Your task to perform on an android device: Share the Lunch walk progress to dbwscratch.test.id3@gmail.com. via Gmail
Image 0: 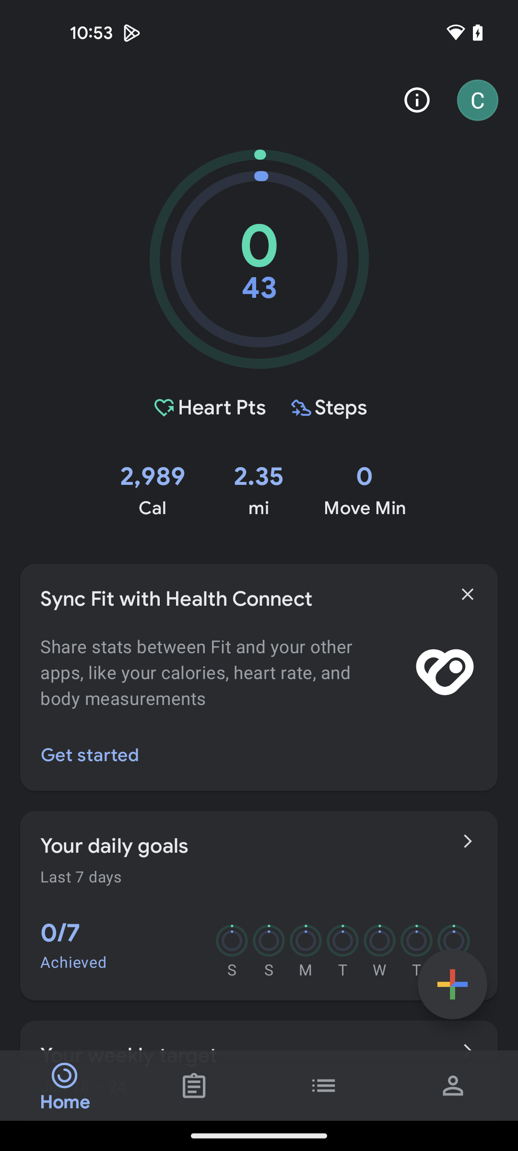
Click on Journal tab
Step 0: click (194, 1085)
Image 1: 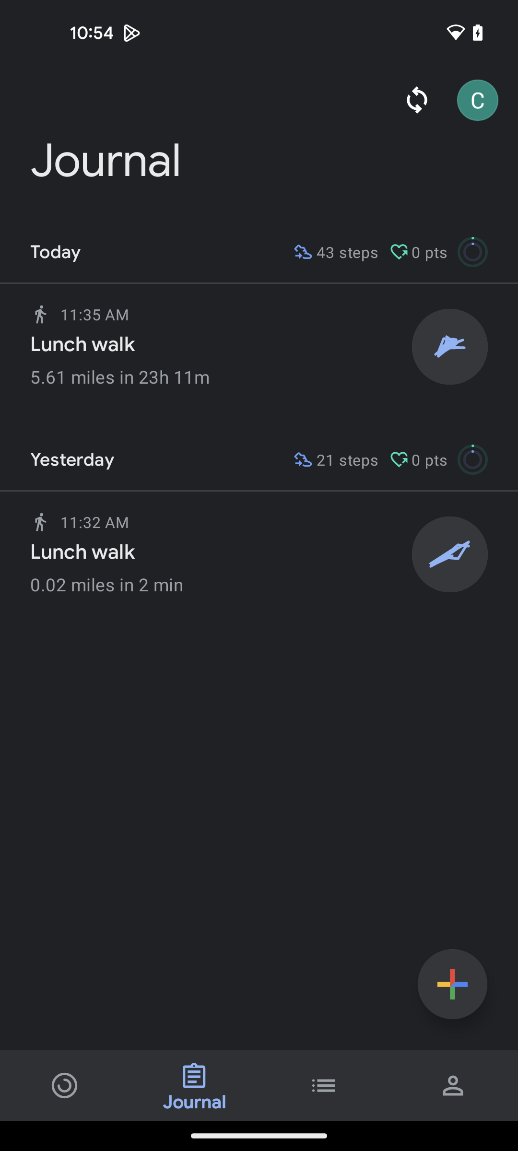
Click on First lunch walk
Step 1: click (221, 344)
Image 2: 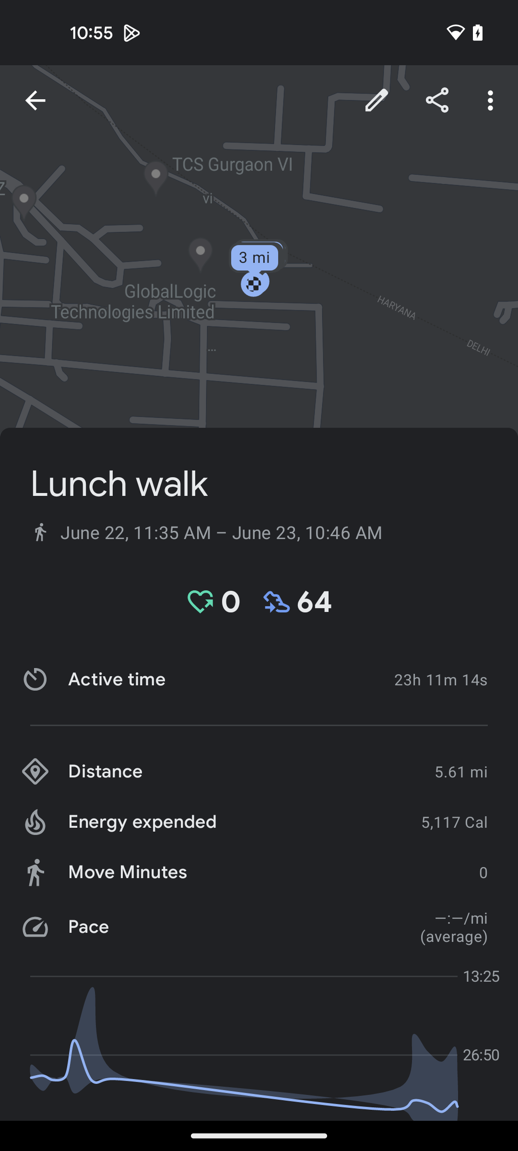
Click on Share icon at the top right side
Step 2: click (437, 100)
Image 3: 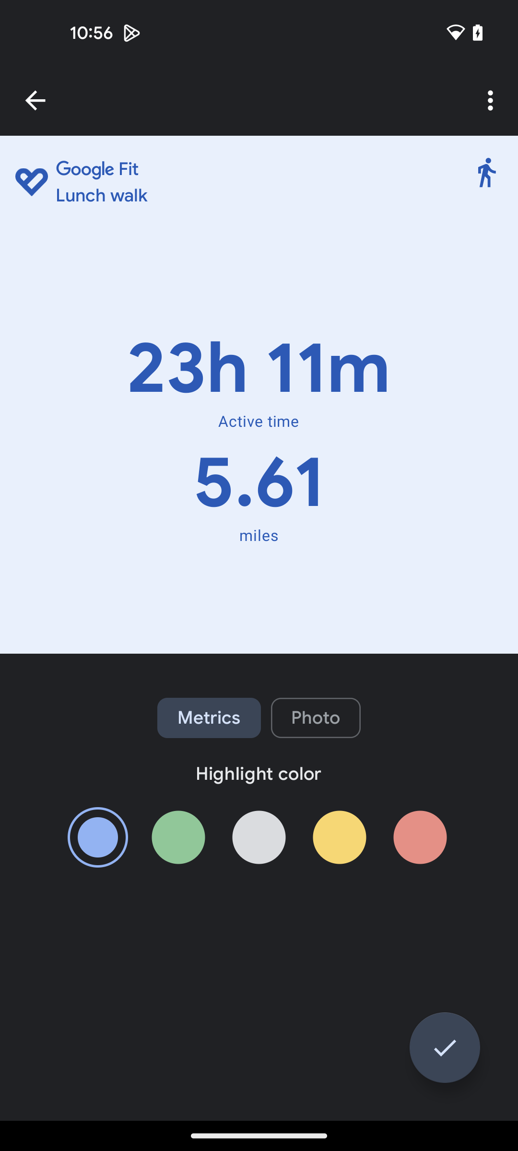
Click on Tick icon at the bottom right corner
Step 3: click (445, 1047)
Image 4: 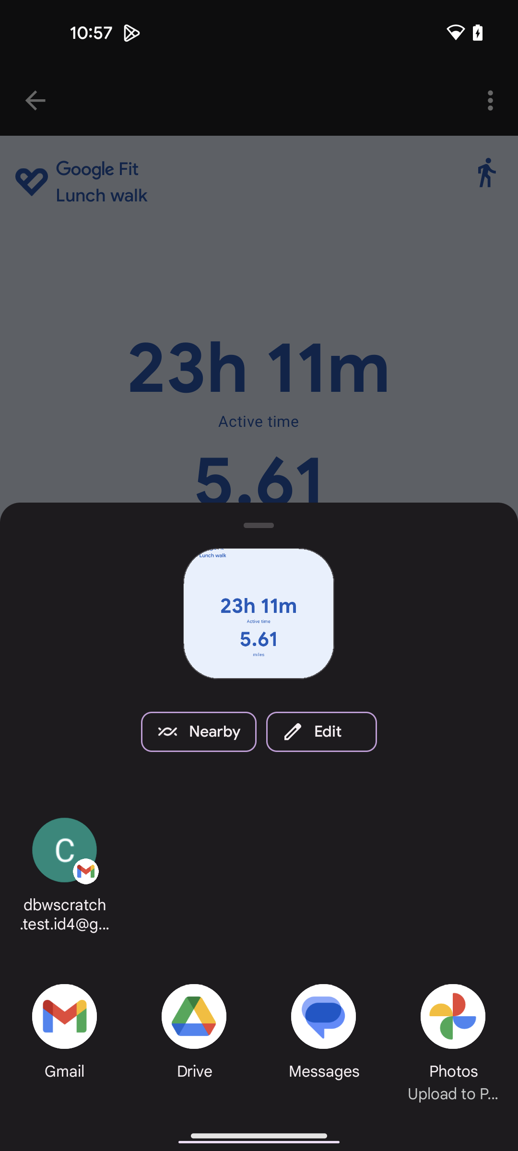
Select Gmail at the bottom left corner for sharing
Step 4: click (64, 1016)
Image 5: 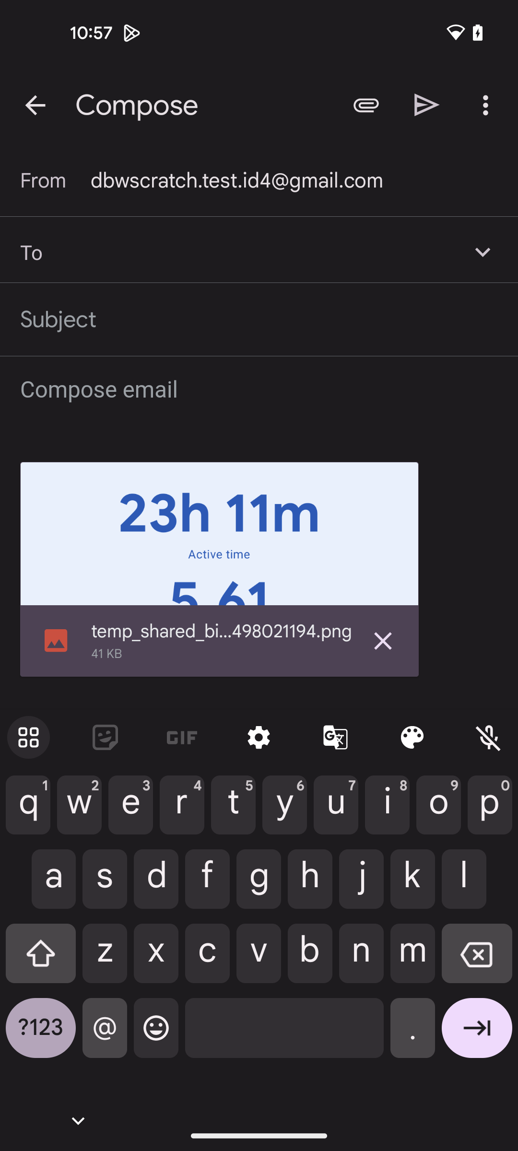
Enter email dbwscratch.test.id3@gmail.com
Step 5: type "dbwscratch.test.id3@gmail.com"
Image 6: 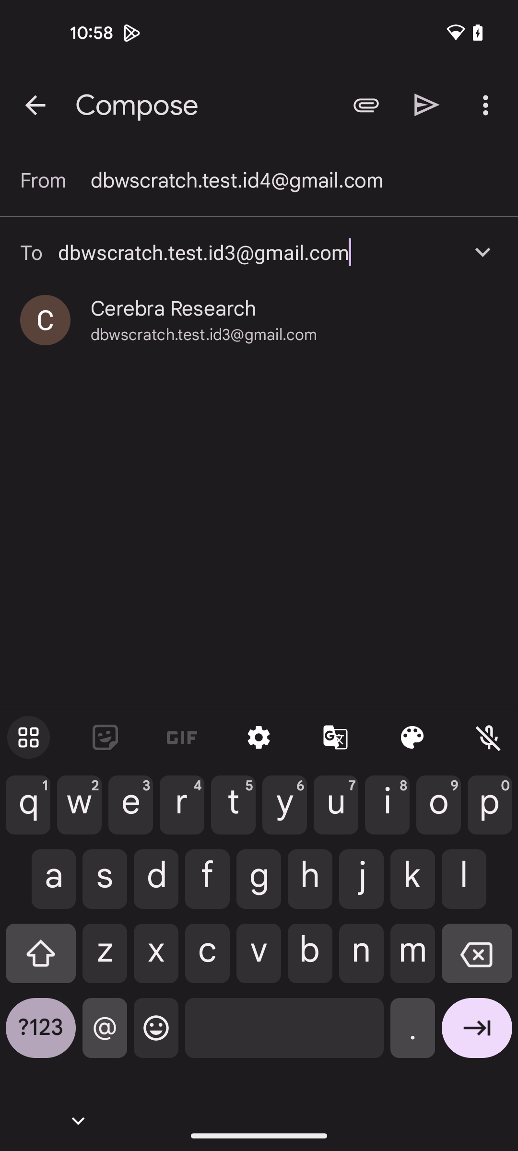
Select the Cerebra Research id
Step 6: click (173, 308)
Image 7: 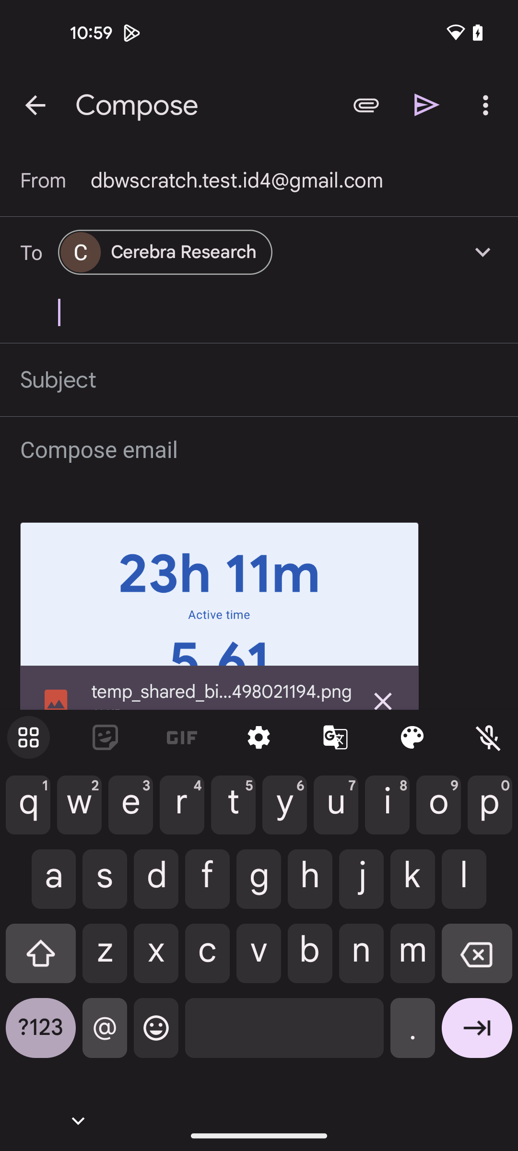
Click on the send icon at the top right side
Step 7: click (427, 105)